Your task to perform on an android device: Go to the Memrise app & start the first lesson
Image 0: 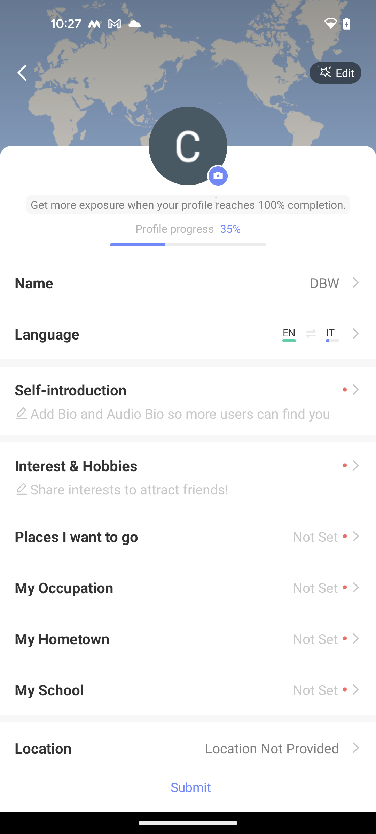
open the Memrise app
Step 0: open app "Memrise"
Image 1: 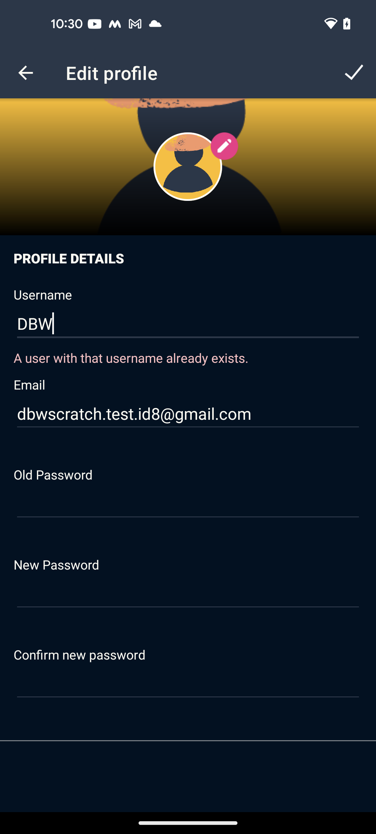
go back
Step 1: press back button
Image 2: 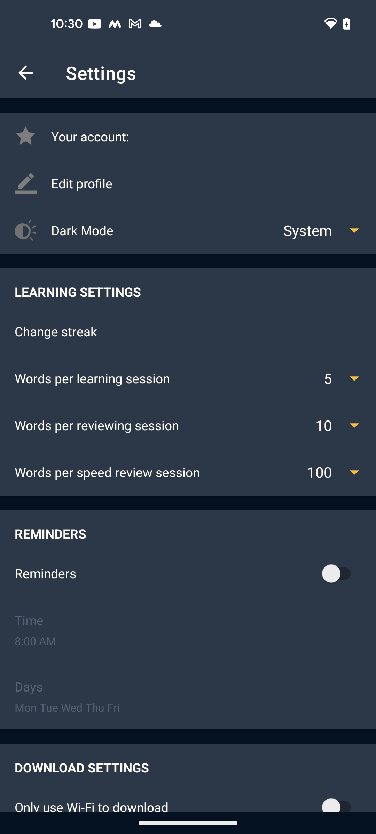
go back again
Step 2: press back button
Image 3: 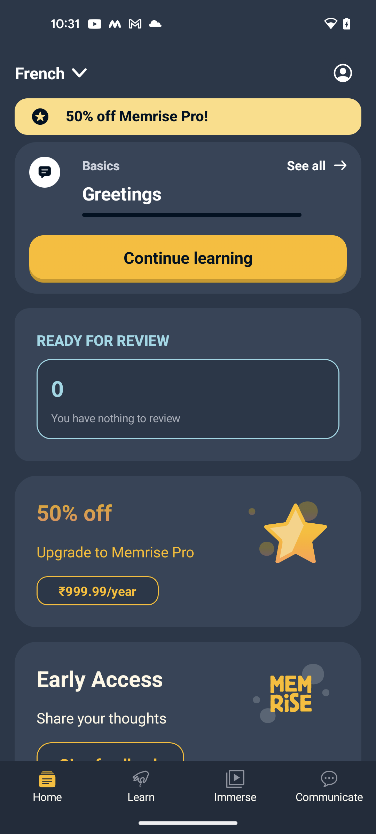
click on the Learn tab at the bottom of the screen
Step 3: click (141, 796)